Your task to perform on an android device: Open the FitPro App, add the personal information in the profile with nickname as ABCD ,sex as Male,age as 28, height as 189 cms ,weight as 72 kg
Image 1: 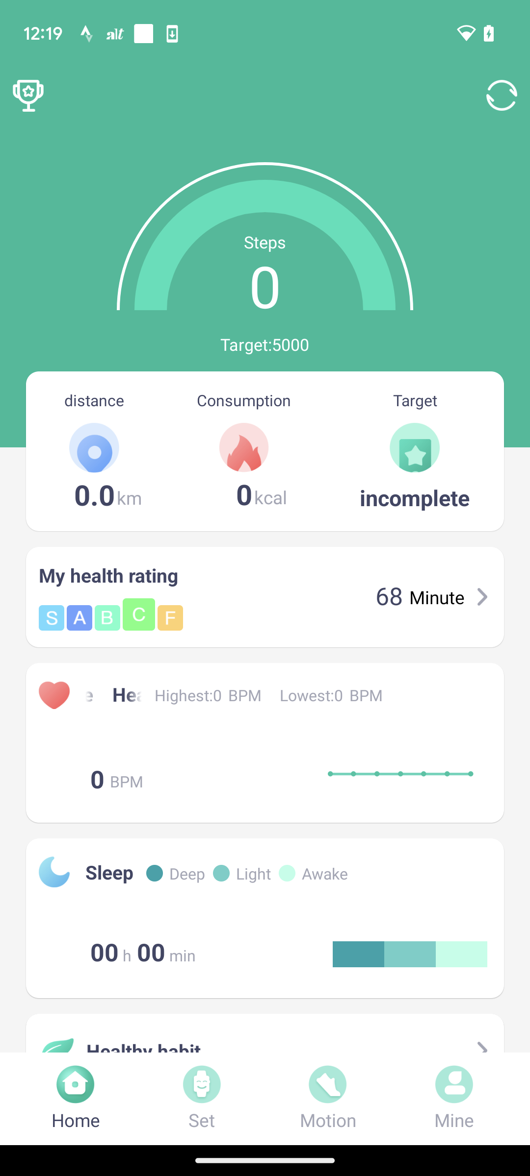
Click on the mine tab at the bottom right corner
Step 1: click (454, 1099)
Image 2: 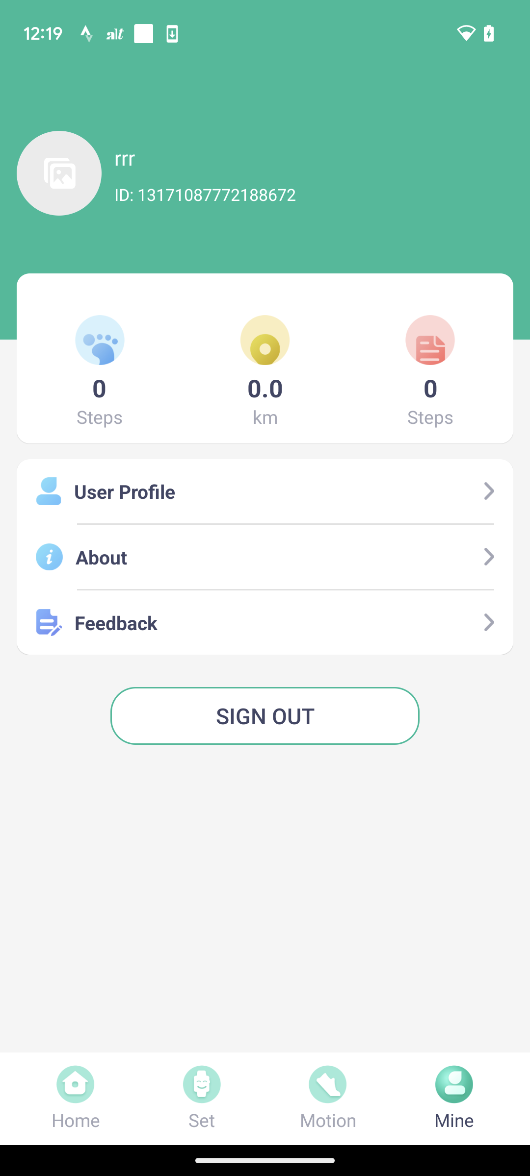
Click on the user profile option
Step 2: click (265, 491)
Image 3: 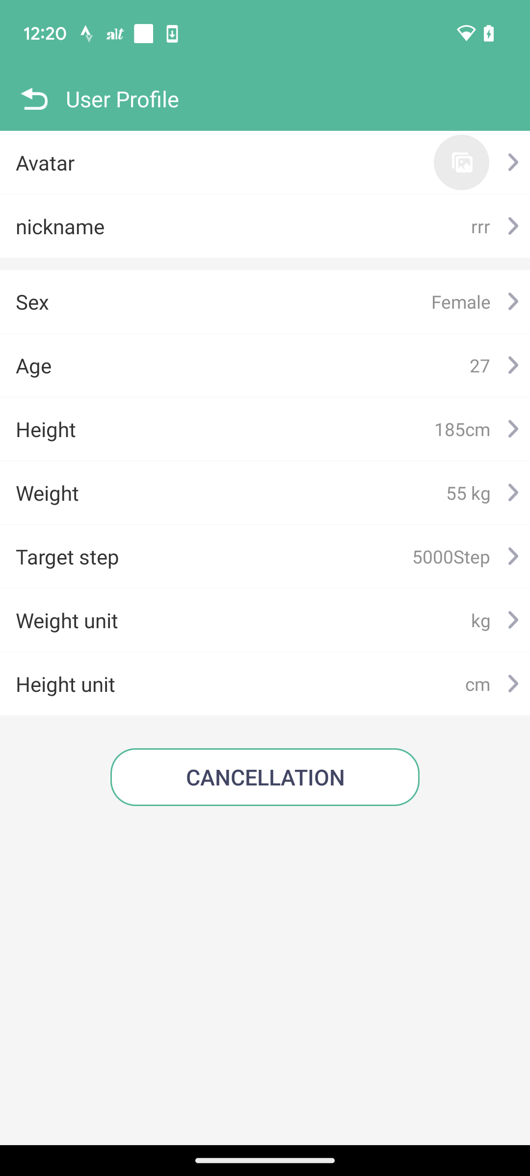
Click on the nickname  section
Step 3: click (151, 226)
Image 4: 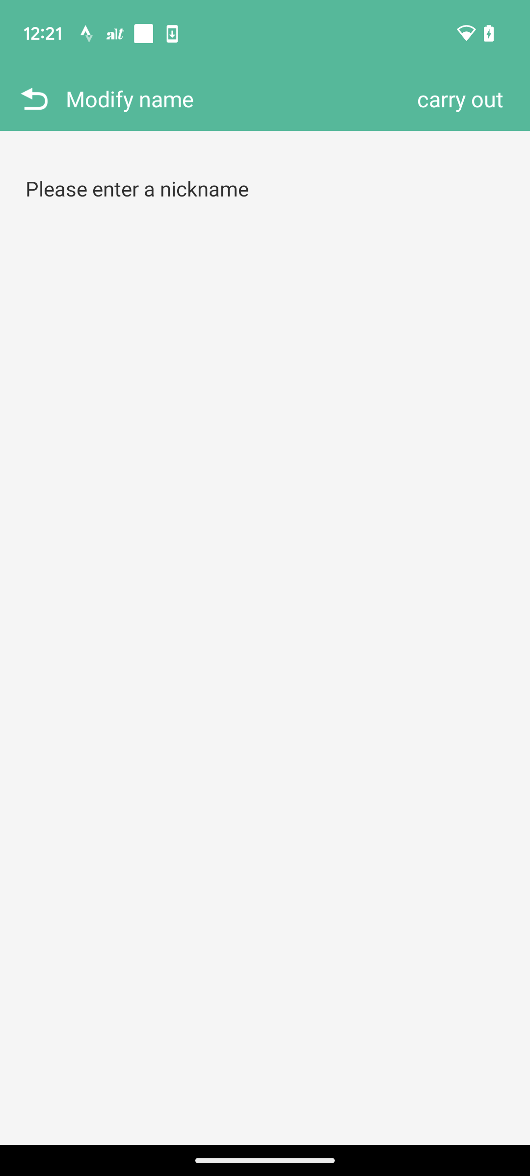
Click on the please enter a nickname 
Step 4: click (265, 188)
Image 5: 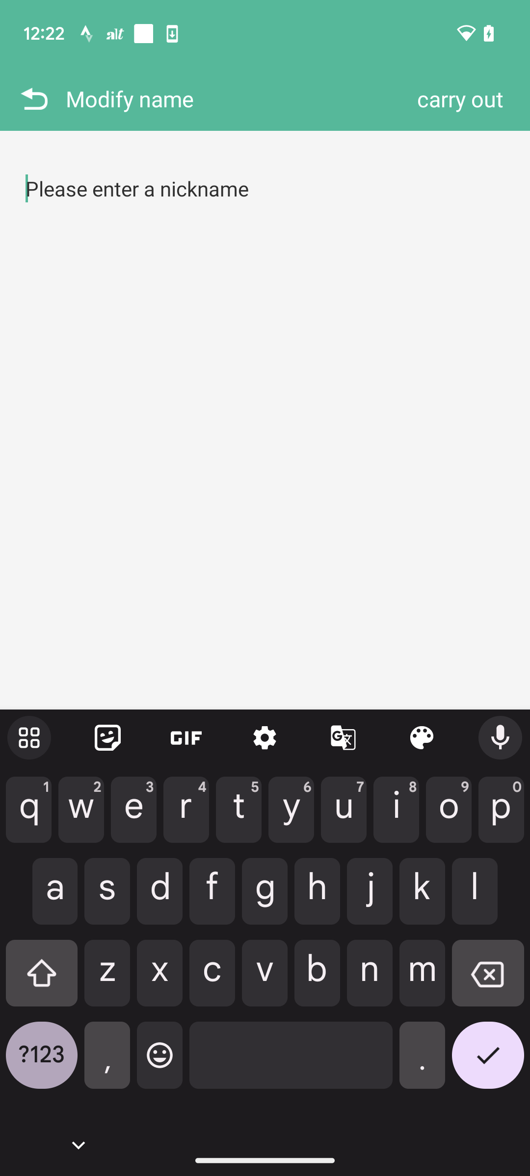
Type the ABCD
Step 5: type "ABCD"
Image 6: 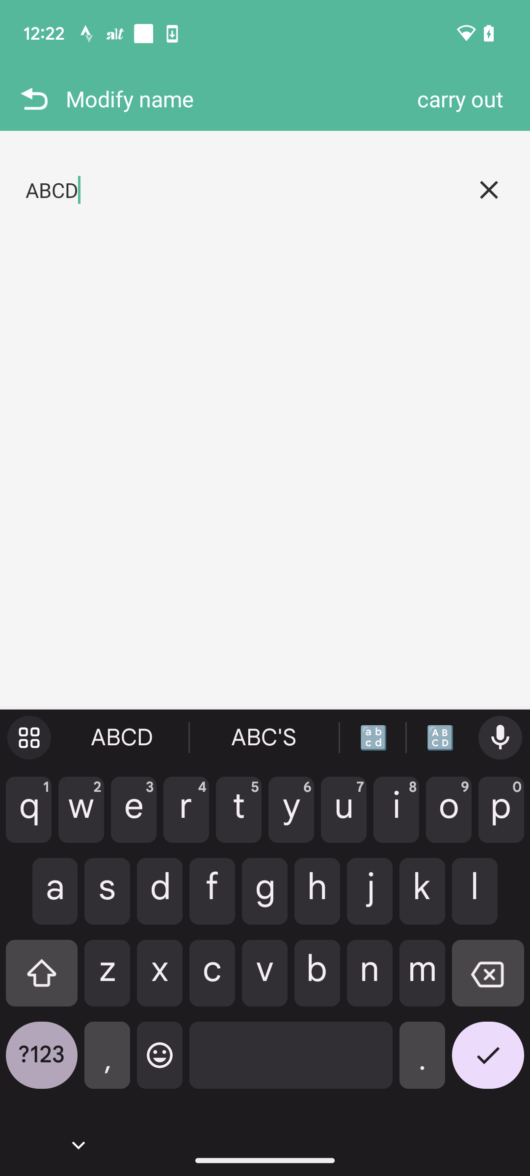
Click on the carry out option at the top right corner
Step 6: click (460, 98)
Image 7: 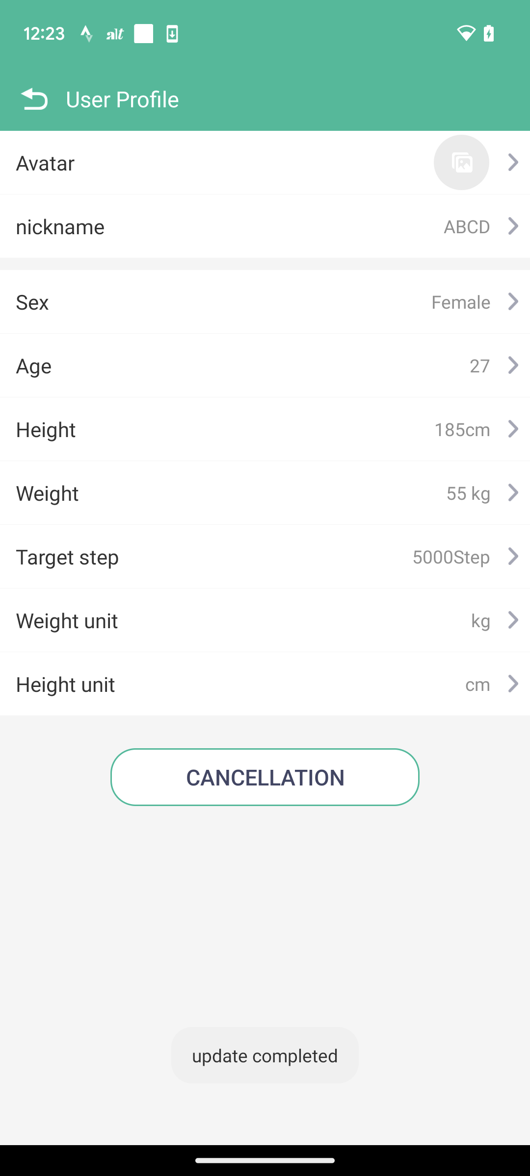
Click on the sex option
Step 7: click (220, 301)
Image 8: 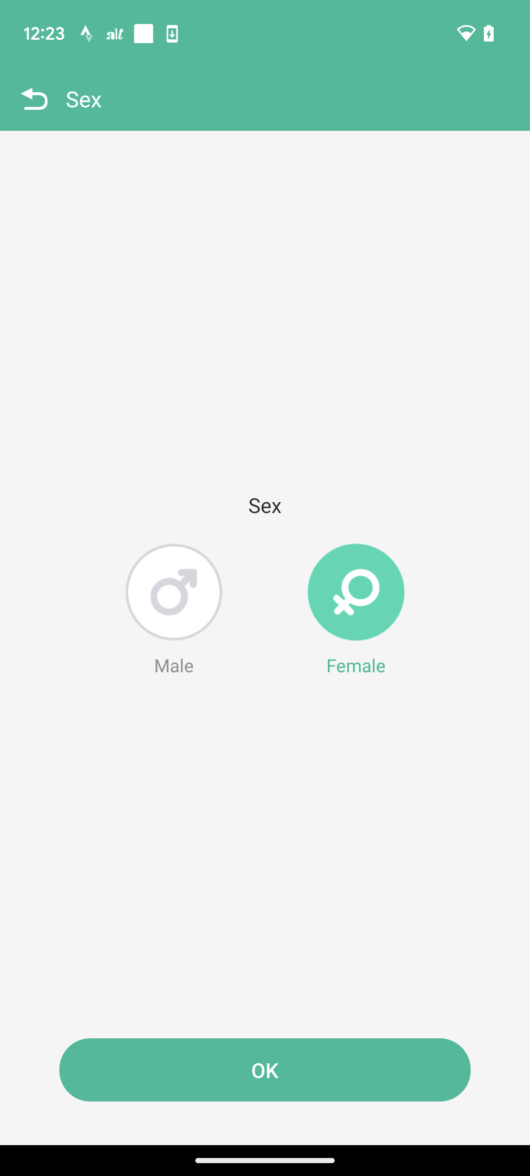
Select the male option
Step 8: click (174, 611)
Image 9: 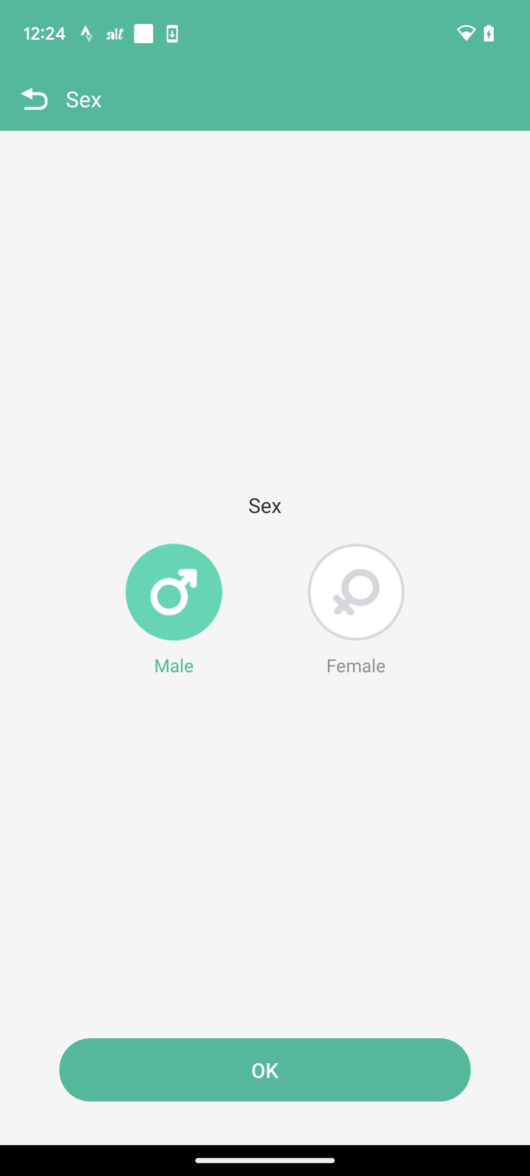
Click on the ok option
Step 9: click (265, 1070)
Image 10: 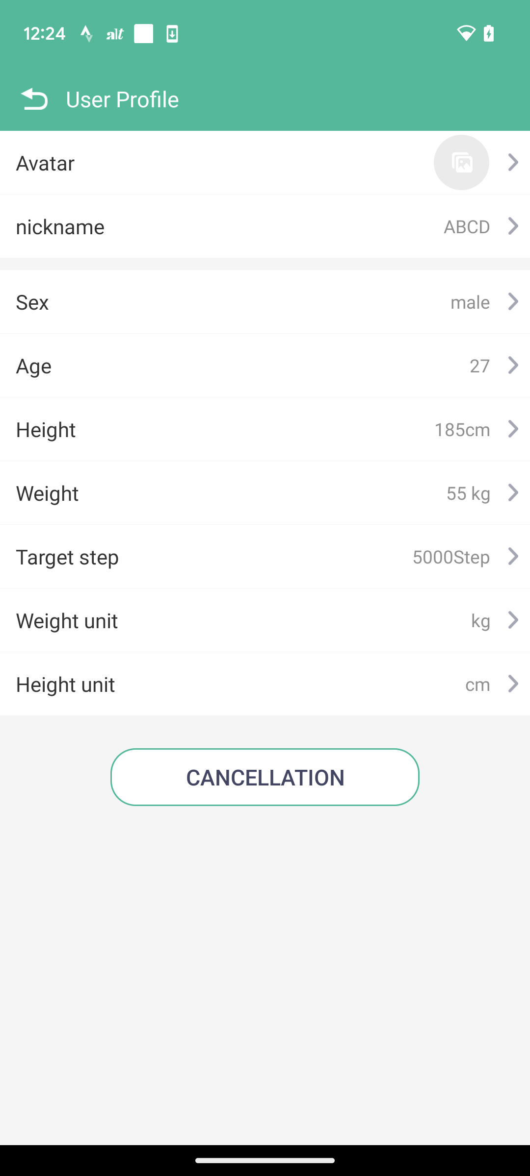
Click on the Age section
Step 10: click (203, 365)
Image 11: 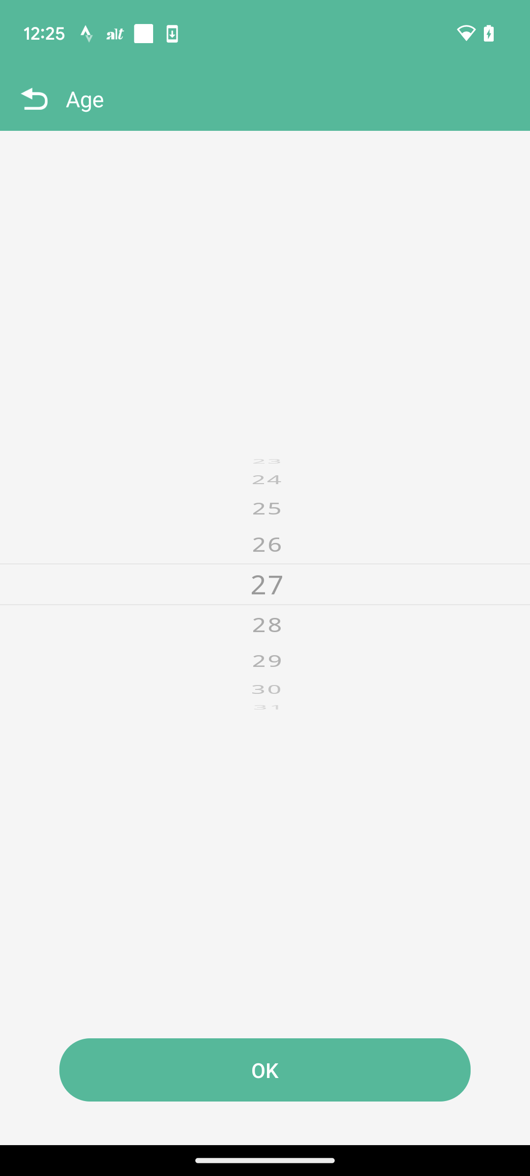
Swipe up to set 28 age
Step 11: scroll down
Image 12: 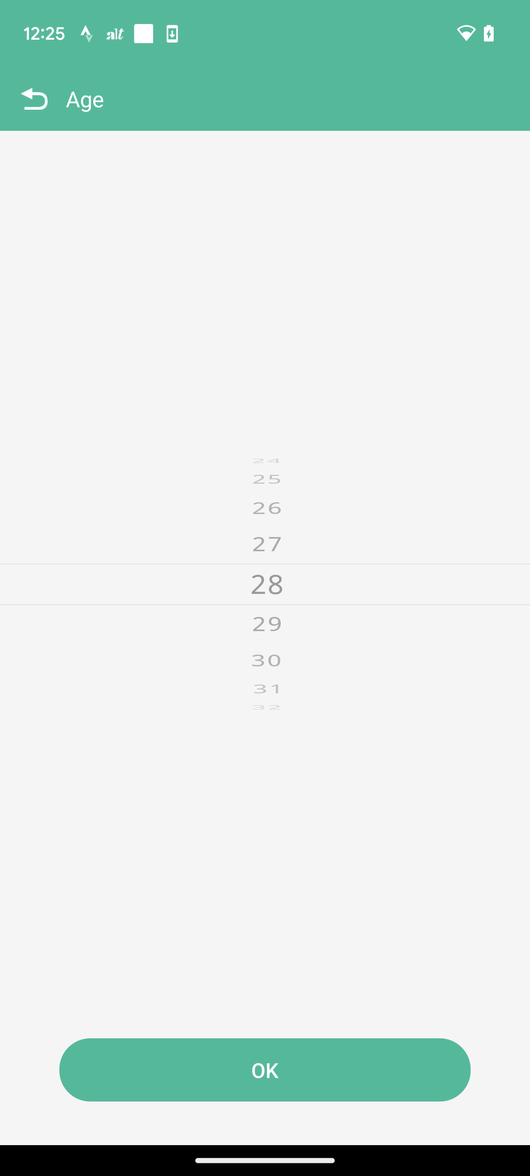
Click on the ok option
Step 12: click (265, 1070)
Image 13: 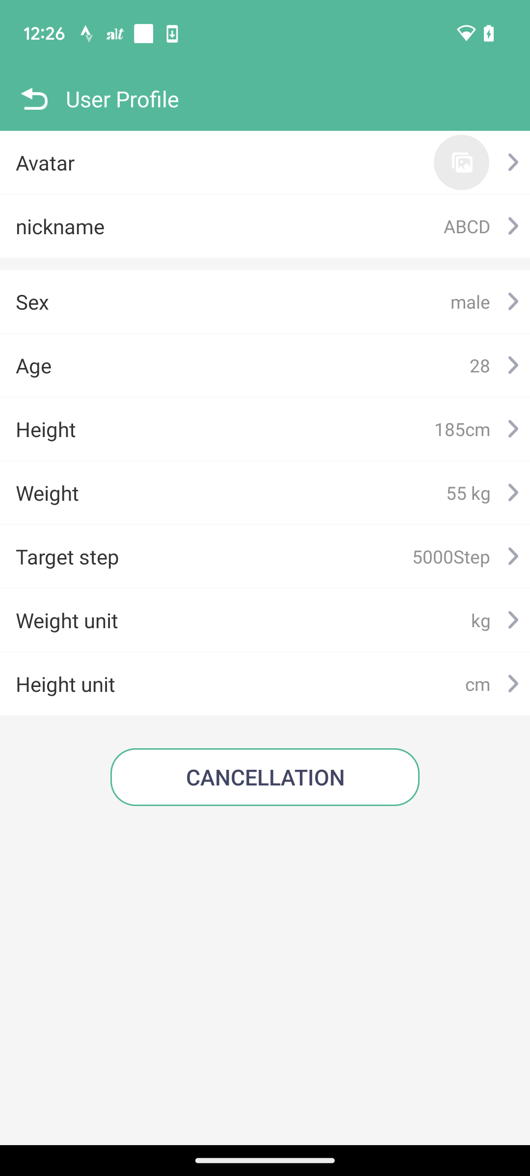
Click on the height option
Step 13: click (221, 429)
Image 15: 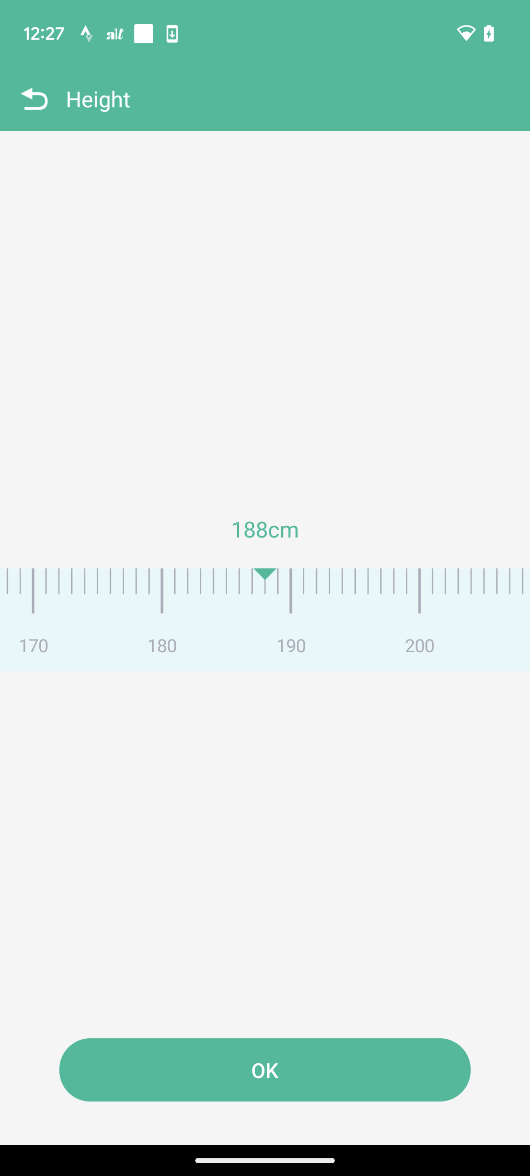
Swipe left to set 189
Step 15: scroll right
Image 16: 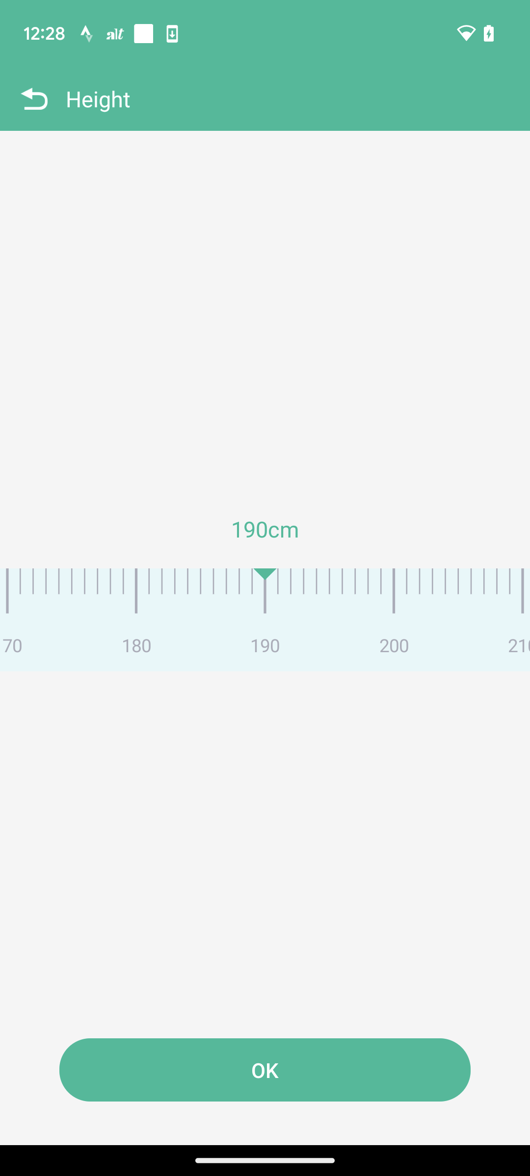
Click on the ok option
Step 16: click (265, 1070)
Image 18: 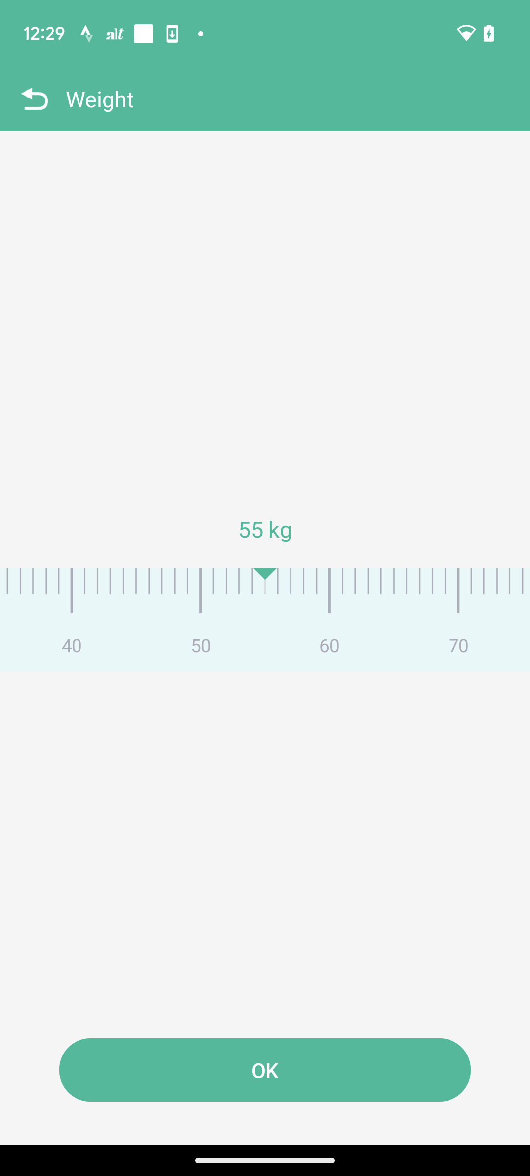
Swipe left to set 72 weight
Step 18: scroll right
Image 19: 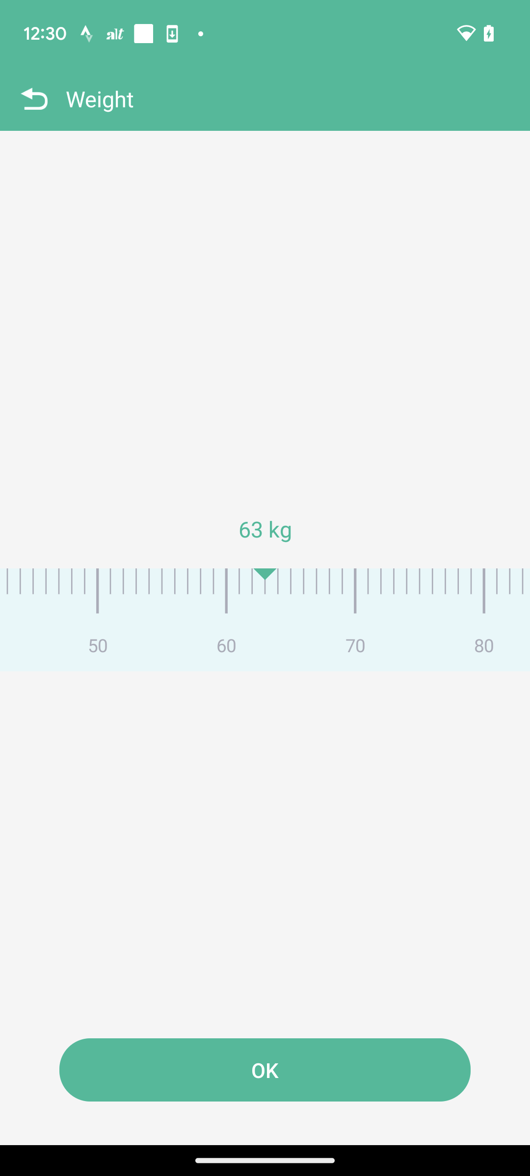
Swipe left to set 72 weight
Step 19: scroll right
Image 21: 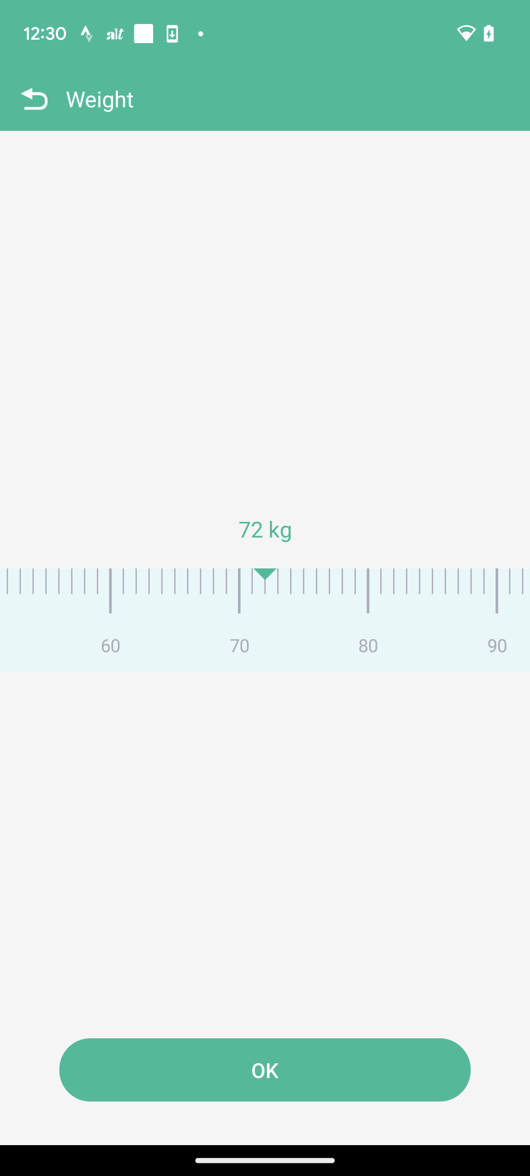
Click on the ok option
Step 21: click (265, 1070)